Your task to perform on an android device: I want to forward Cole's mail to lucaskramer733@gmail.com
Image 0: 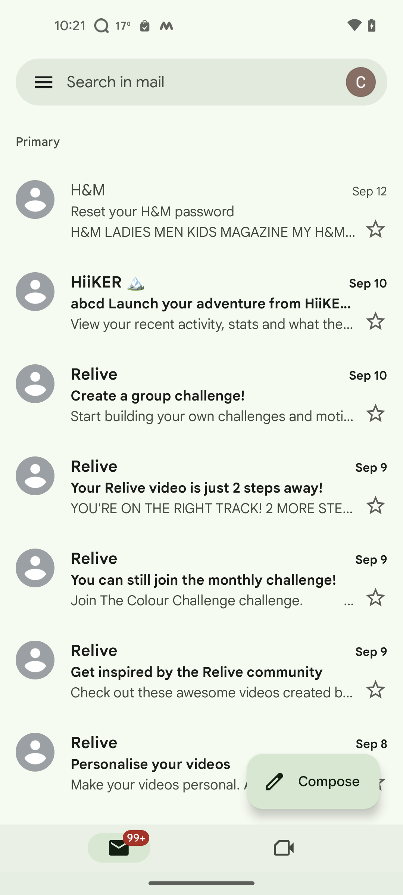
Swipe up to go to Cole's mail.
Step 0: scroll down
Image 1: 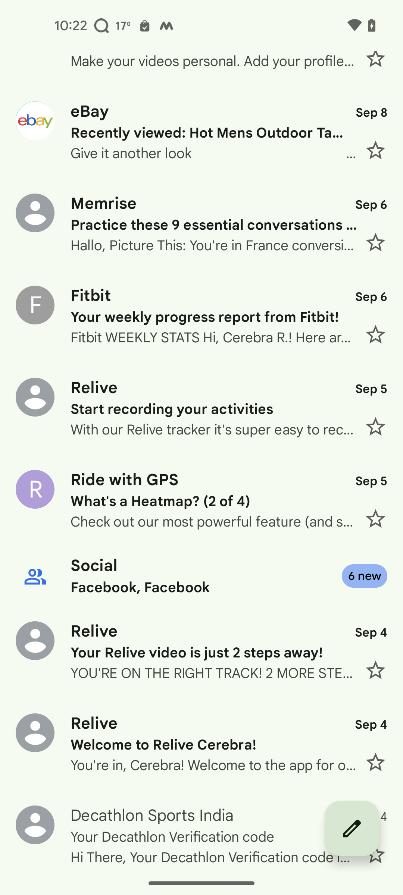
Swipe up to go to Cole's mail.
Step 1: scroll down
Image 3: 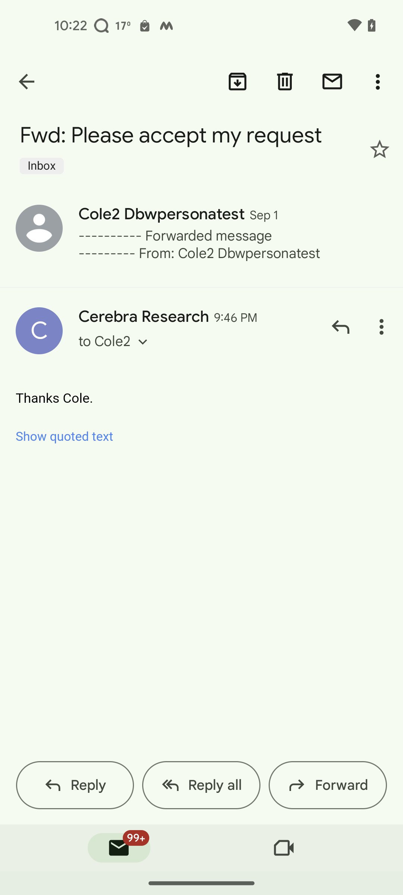
Click the forward button at the bottom of the screen.
Step 3: click (341, 785)
Image 4: 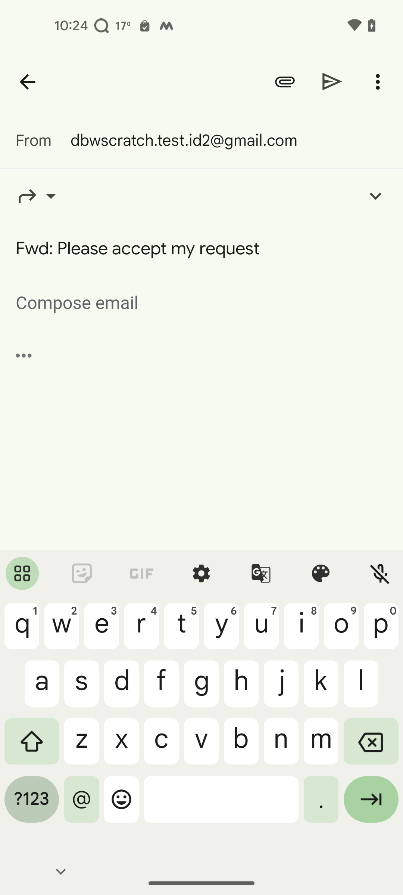
Type Lucas e-mail address in the 'to' field.
Step 4: type "lucaskramer733@gmail.com"
Image 5: 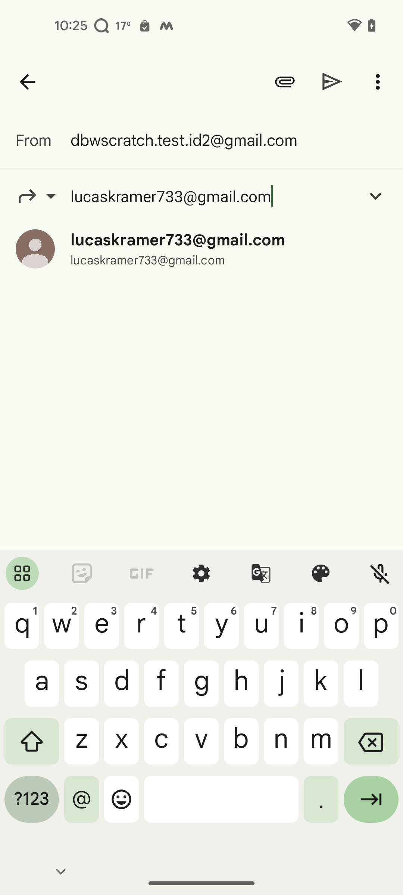
Click on send button at top right side of the screen.
Step 5: click (332, 81)